Your task to perform on an android device: I want to buy a pair of formal shoes for party purposes, so find formal shoes for me in the Amazon app.
Image 0: 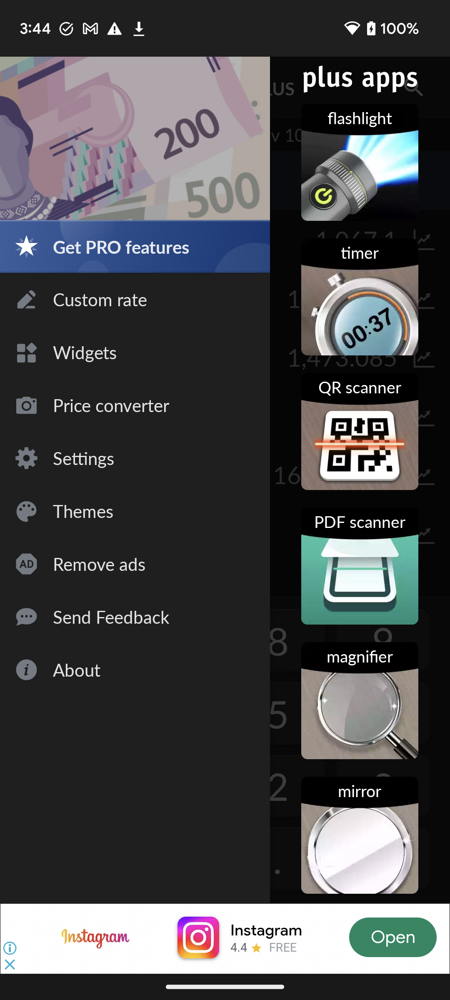
Open the Amazon app.
Step 0: open app "Amazon"
Image 1: 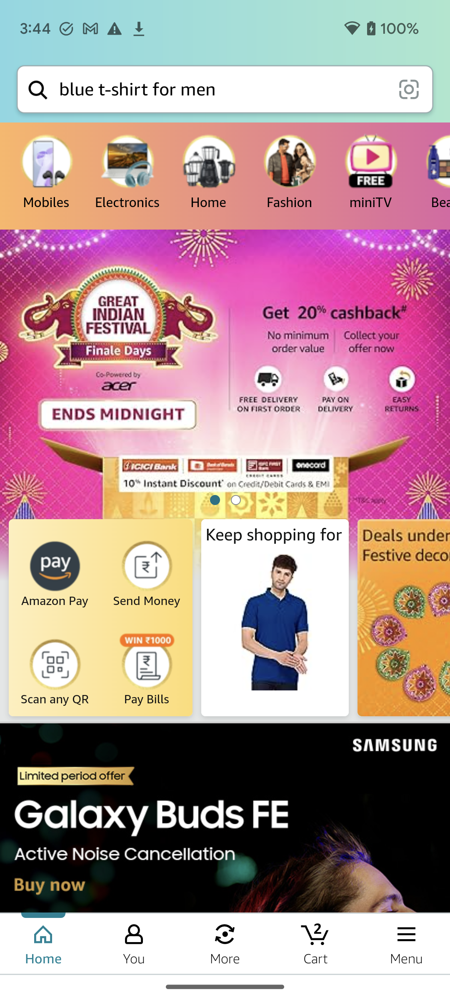
Click on the search bar at the top of the screen to search for the shoes.
Step 1: click (222, 89)
Image 3: 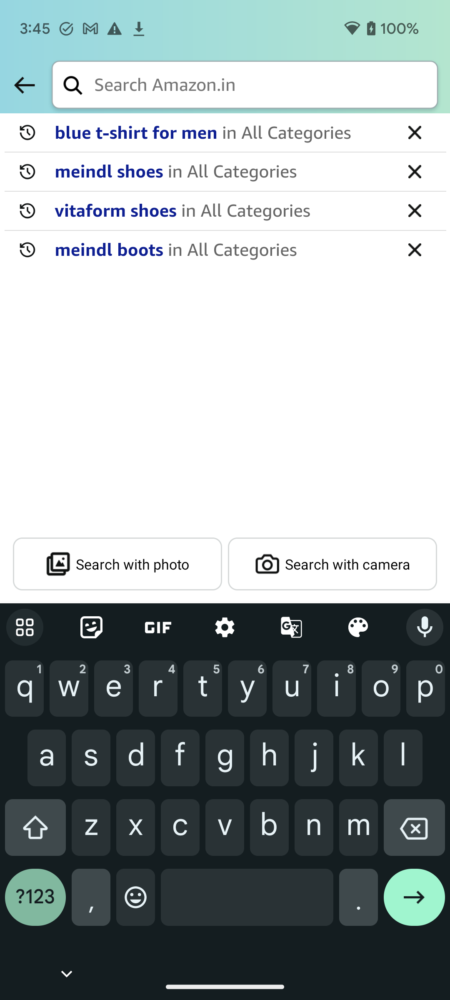
Type Formal shoes in the search bar.
Step 3: type "Formal shoes"
Image 4: 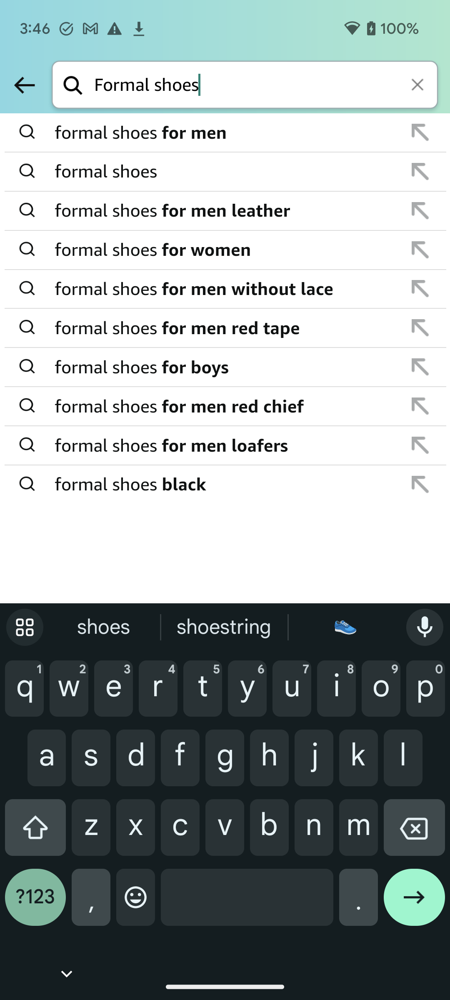
Click on the formal shoes for men to view the search result.
Step 4: click (226, 133)
Image 5: 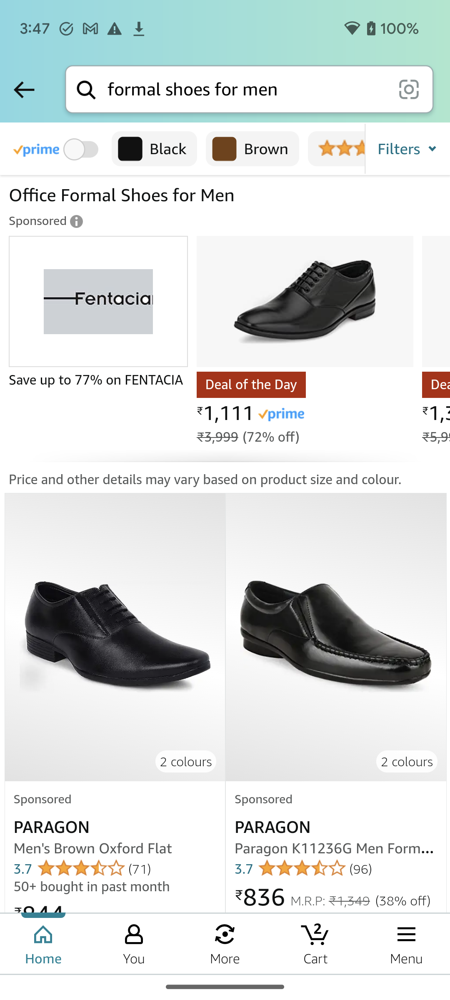
Scroll down to view more formal shoes.
Step 5: scroll down
Image 6: 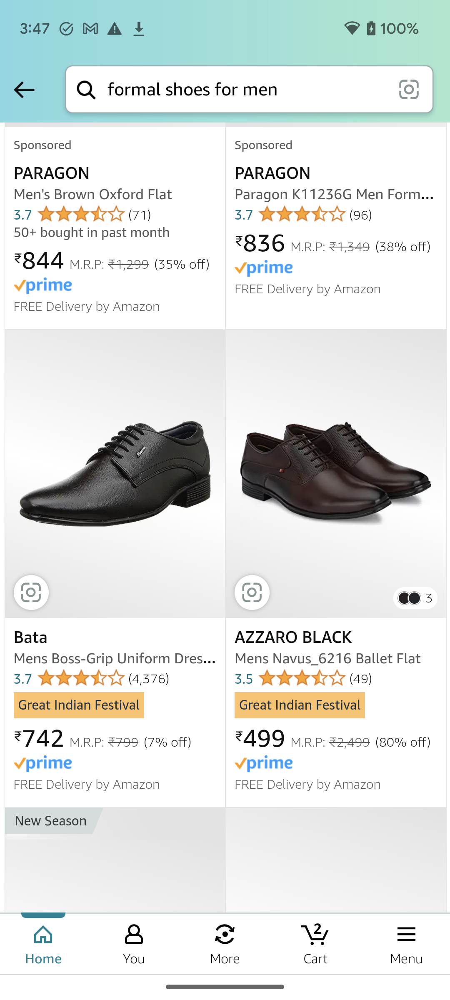
Scroll down to view more formal shoes.
Step 6: scroll down
Image 7: 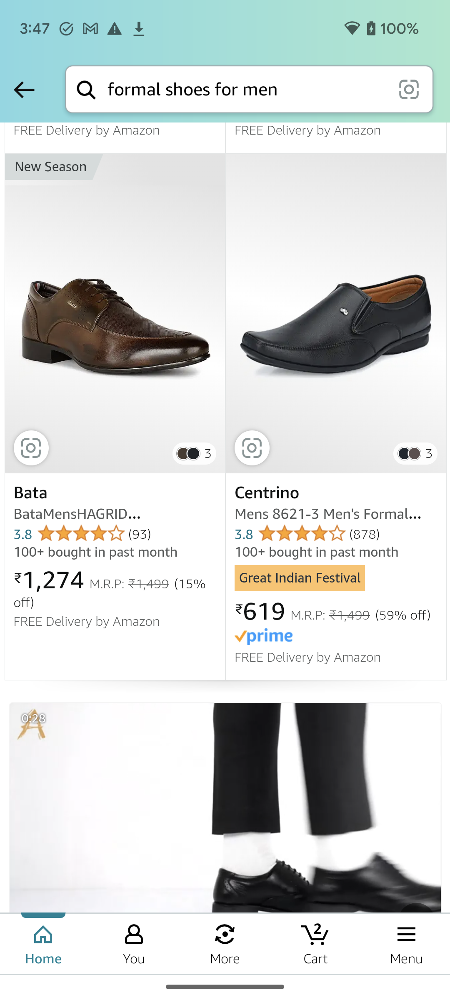
Scroll down to view more formal shoes.
Step 7: scroll down
Image 8: 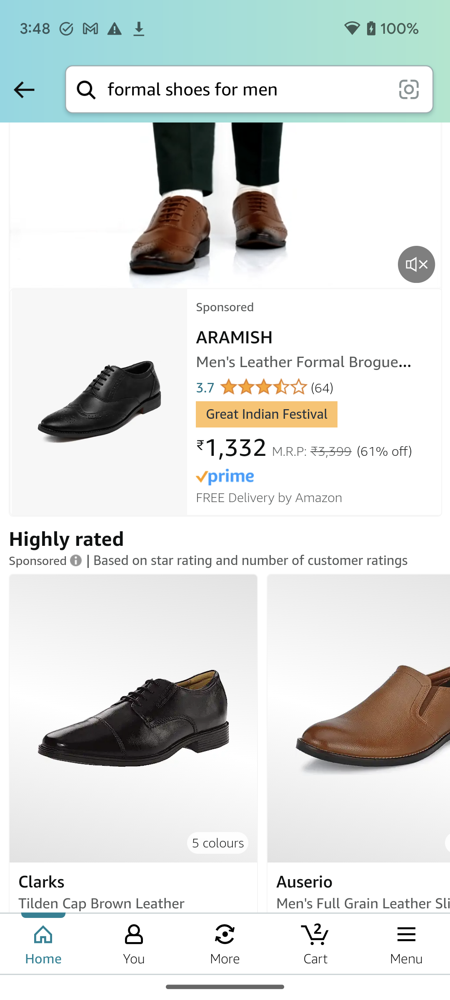
Scroll down to view more formal shoes.
Step 8: scroll down